Your task to perform on an android device: I don't have a Screwdrive in my tool kit, so search for a screwdriver kit for me in the Alibaba.com app.
Image 0: 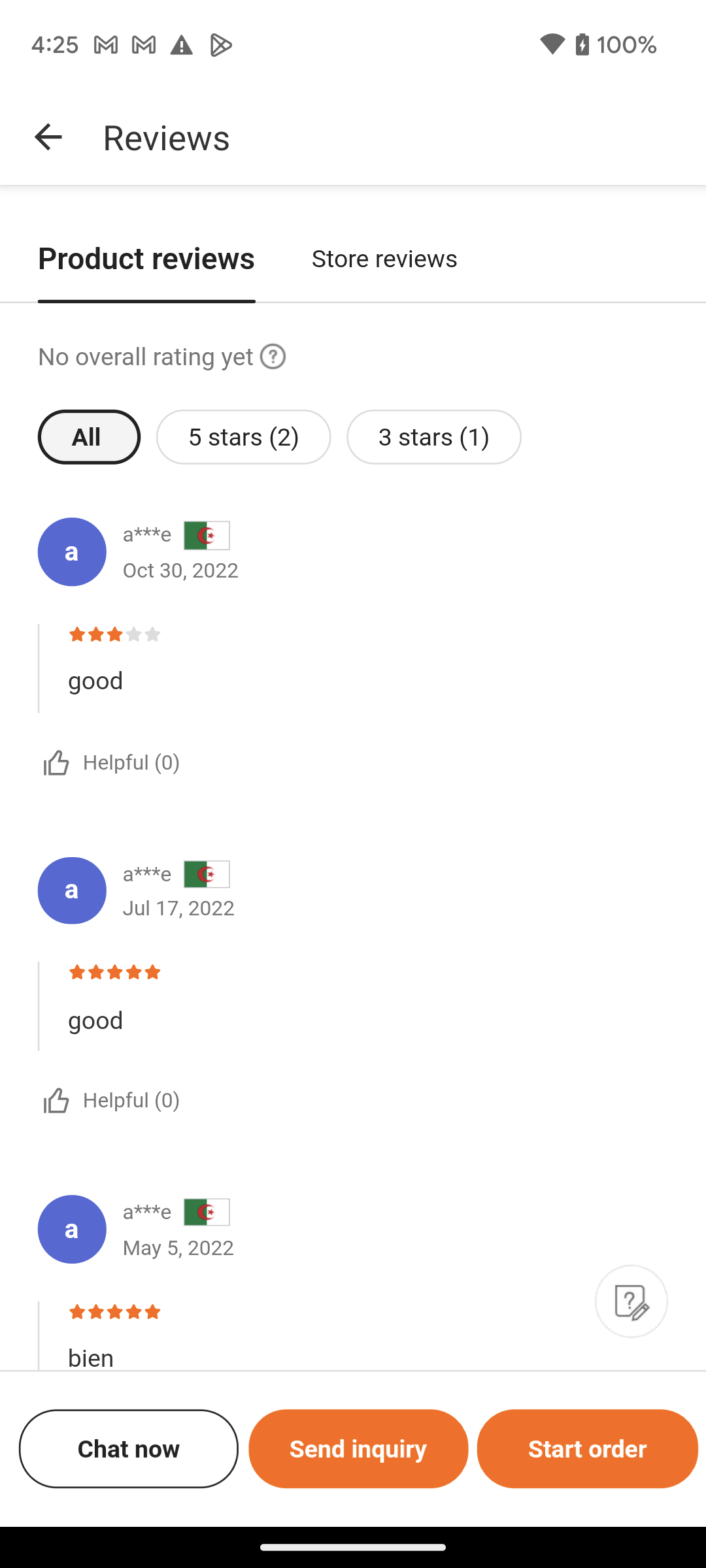
Go back to the previous page
Step 0: press back button
Image 1: 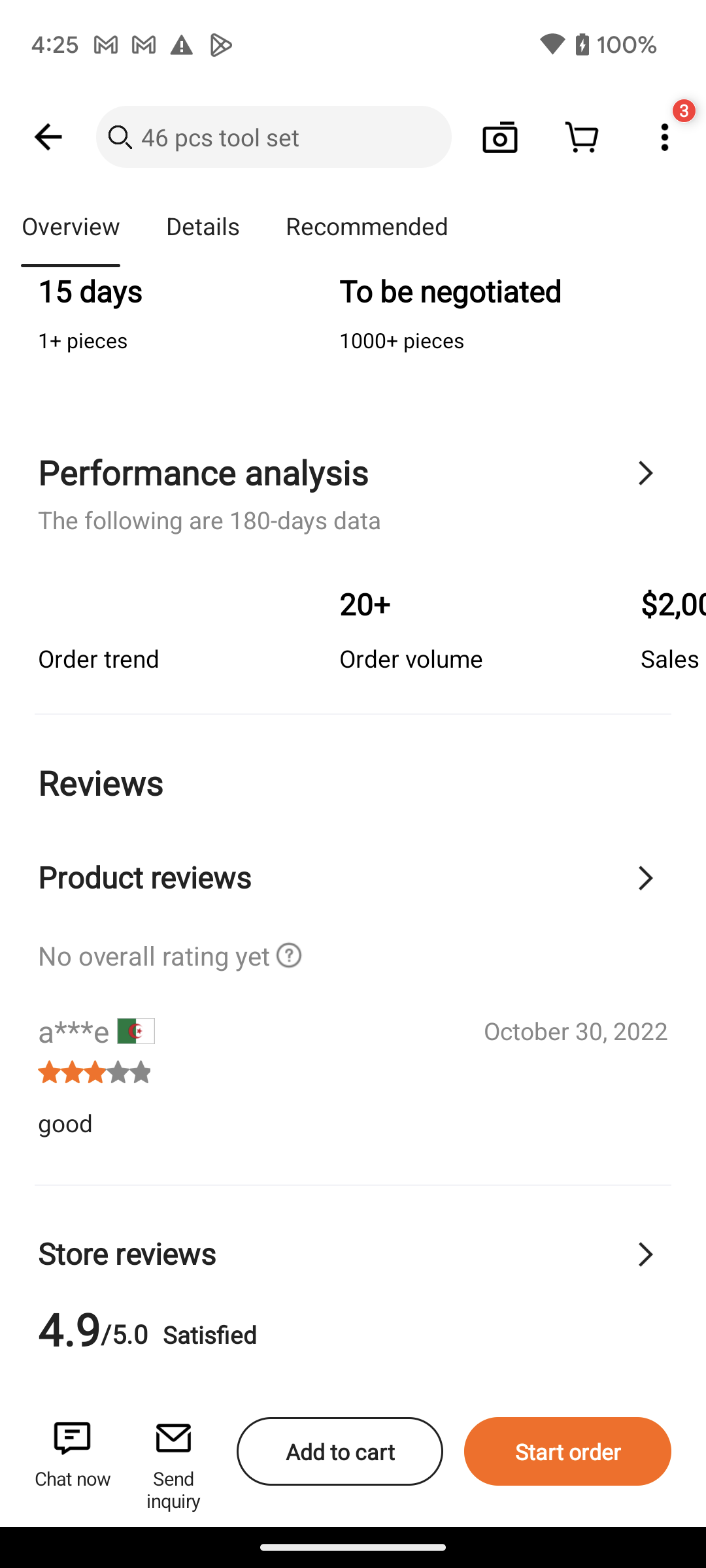
Click on the search bar at the top of the screen to search for the Screwdriver kit
Step 1: click (252, 137)
Image 2: 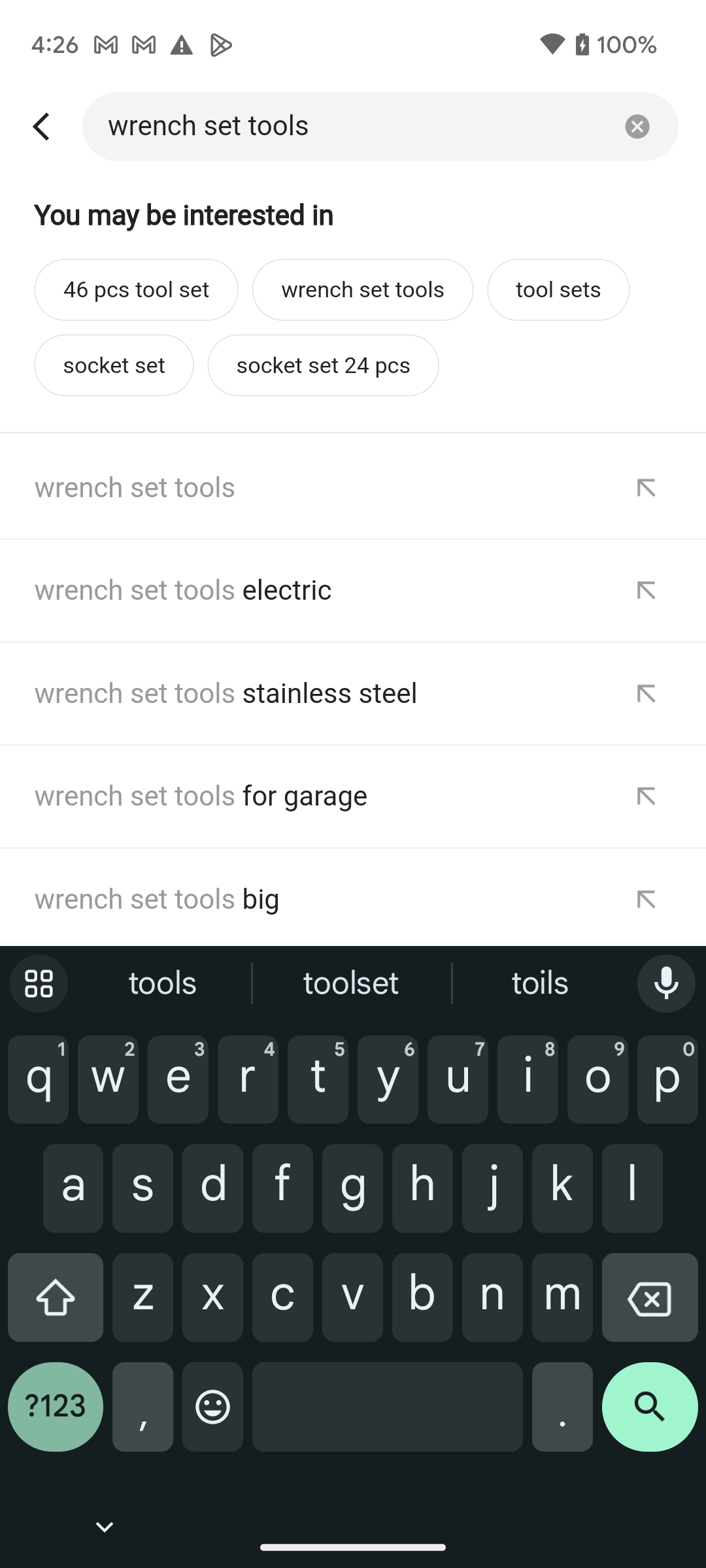
Click on the cross icon of the search bar to clear the search bar
Step 2: click (633, 121)
Image 3: 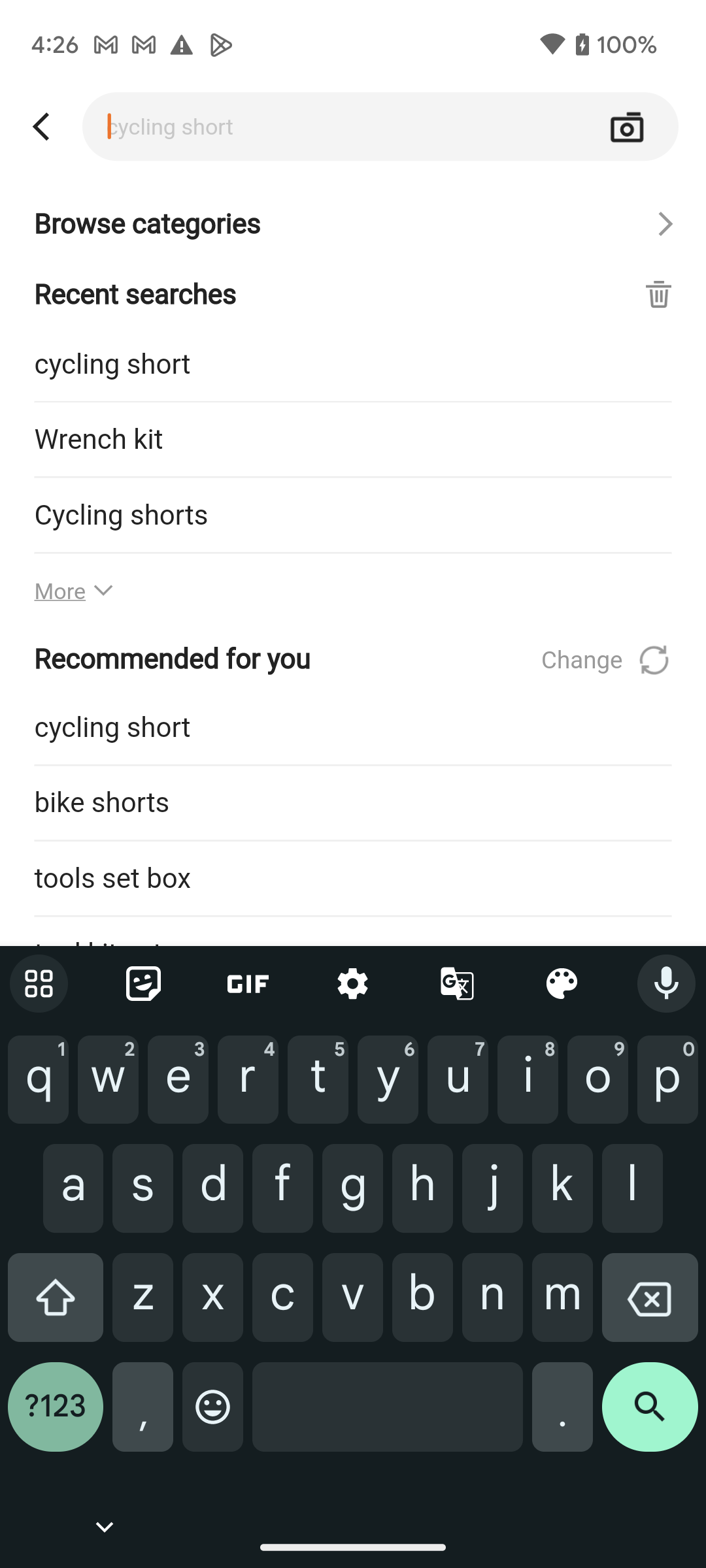
Type Screwdriver kit in the search bar.
Step 3: type "Screwdriver kit"
Image 4: 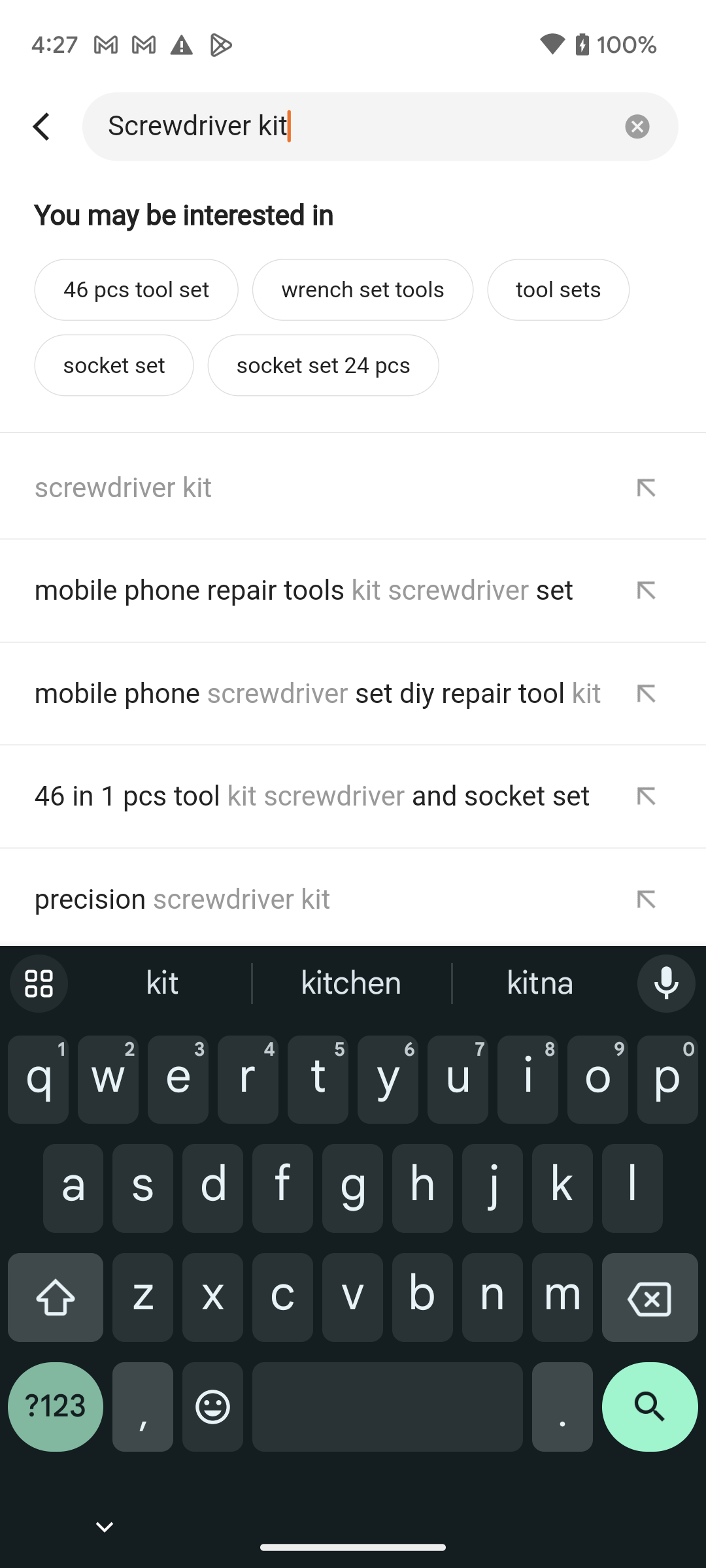
Click on the search icon at the bottom right corner of the screen to view the search result
Step 4: click (650, 1417)
Image 5: 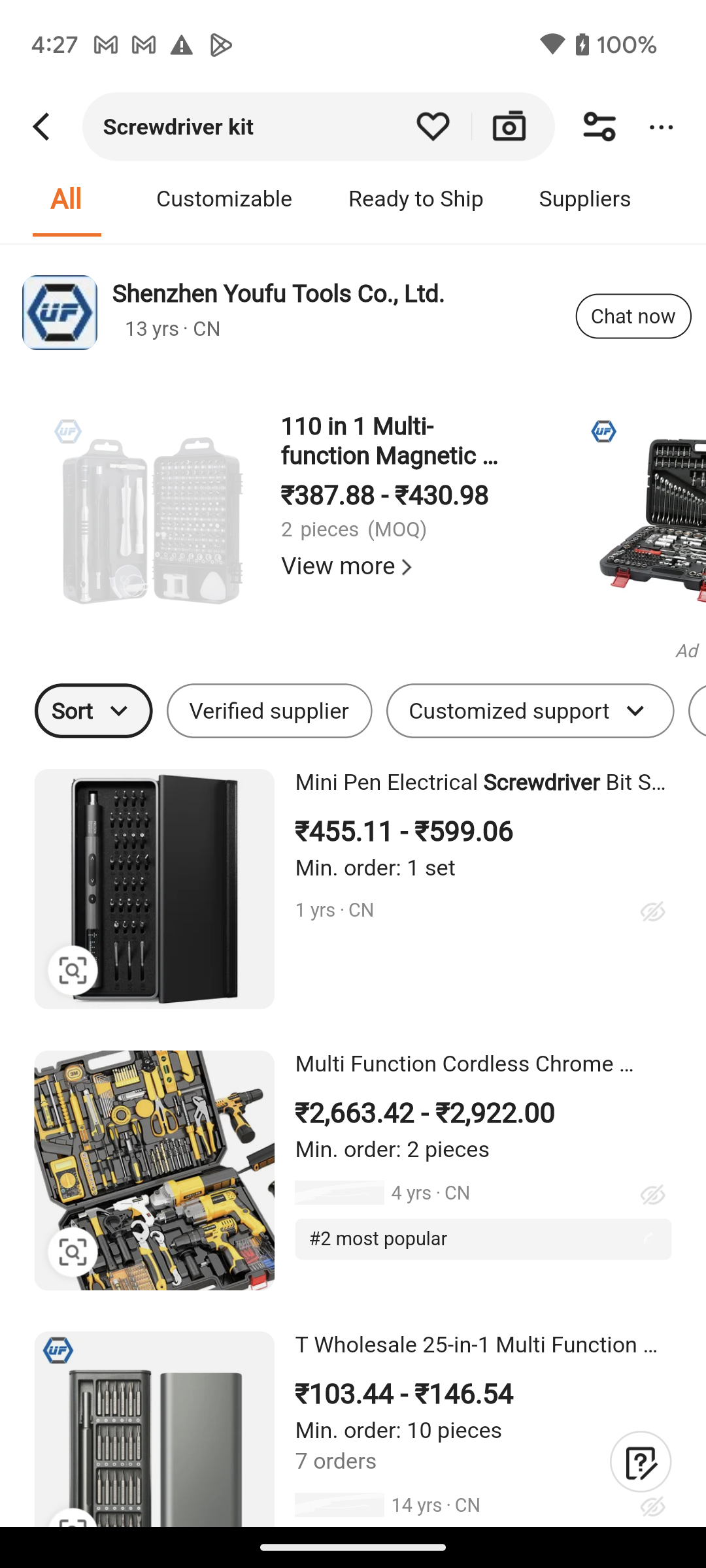
Scroll down to view more screwdriver kit.
Step 5: scroll down